Your task to perform on an android device: Open the Drupe app to add a new number, the contact's name, email address, or other information, and then save it.
Image 0: 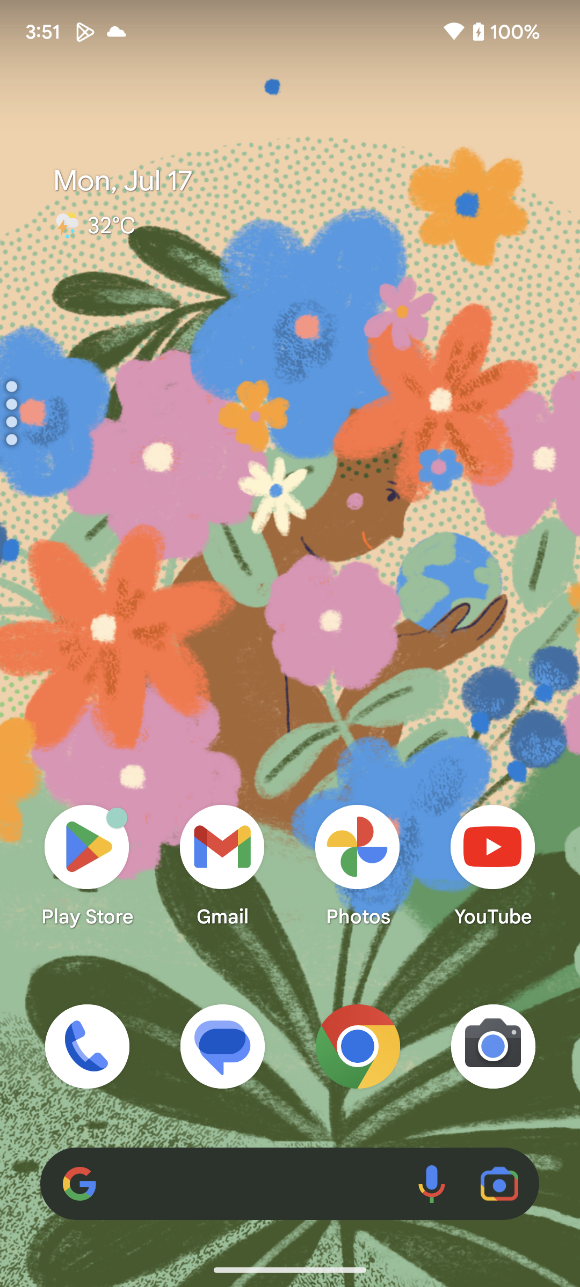
Open the drupe app.
Step 0: open app "drupe"
Image 1: 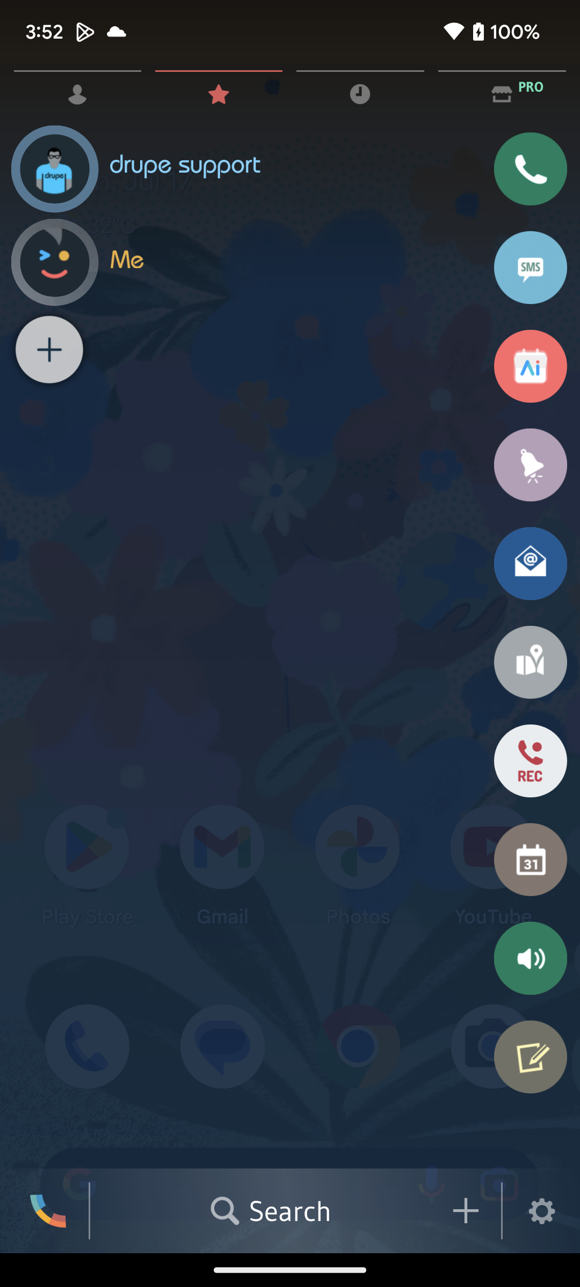
Click on the add icon on the bottom right corner of the screen.
Step 1: click (464, 1210)
Image 2: 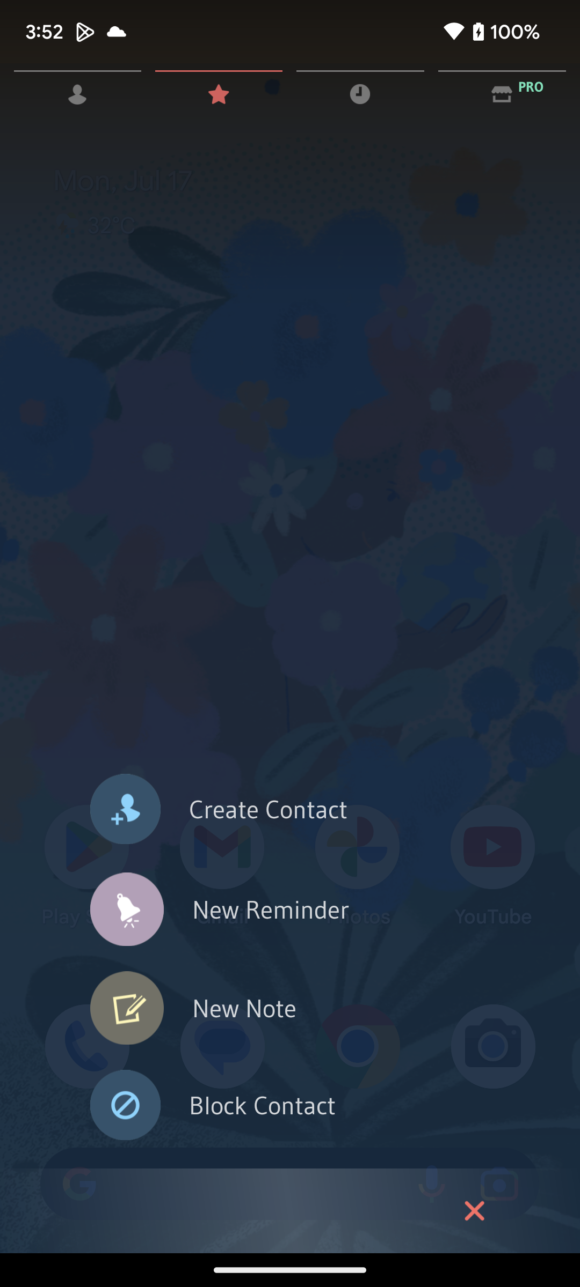
Click on the Create Contact option.
Step 2: click (123, 807)
Image 3: 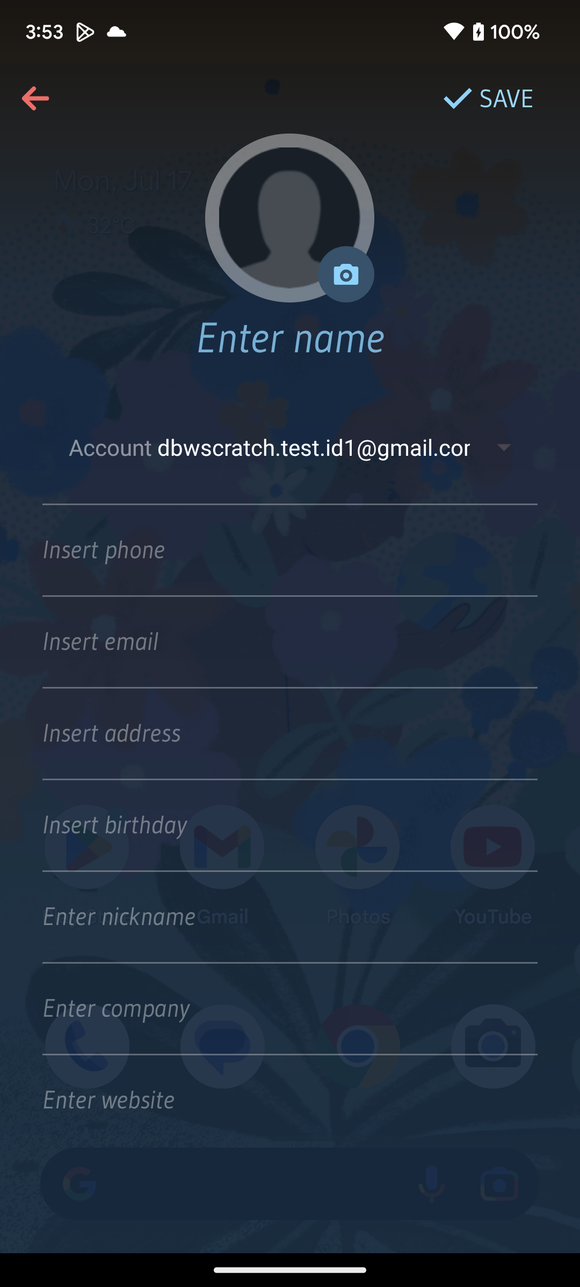
Click on the Enter name option at the top of the screen.
Step 3: click (290, 336)
Image 4: 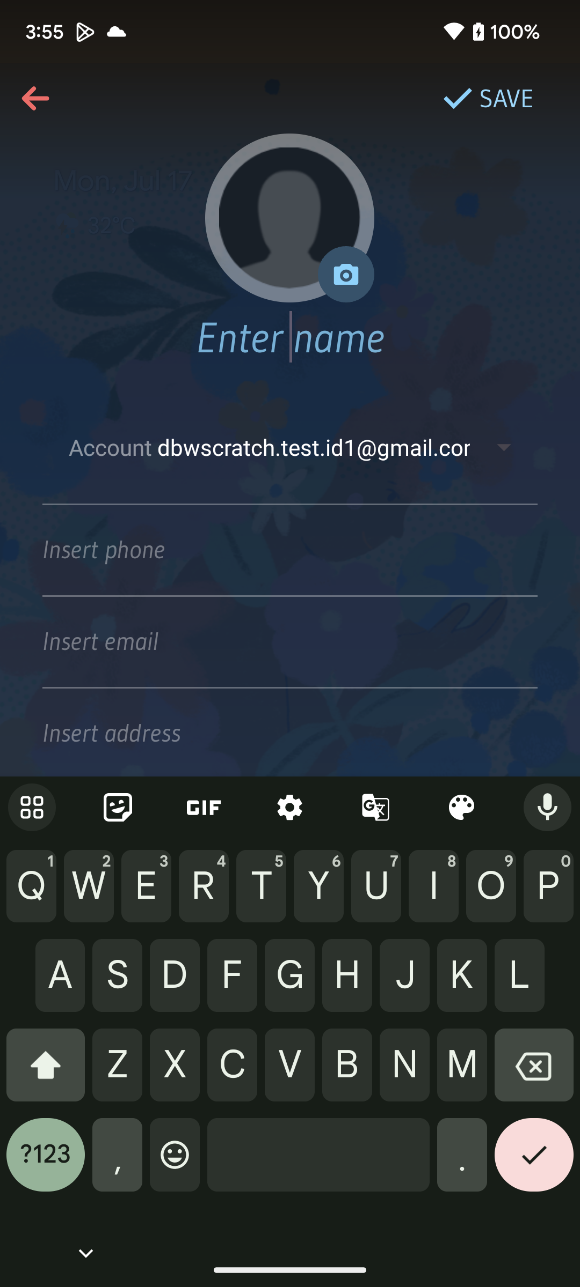
Type Rahul Sharma as the name.
Step 4: type "Rahul Sharma"
Image 5: 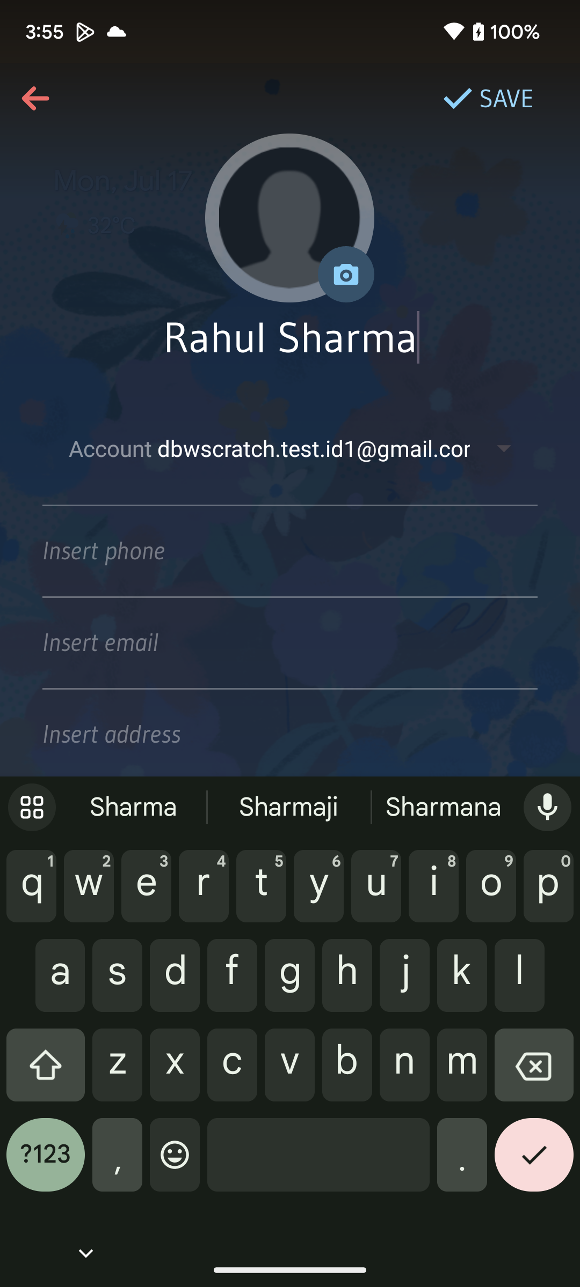
Click on the Insert phone option.
Step 5: click (269, 550)
Image 6: 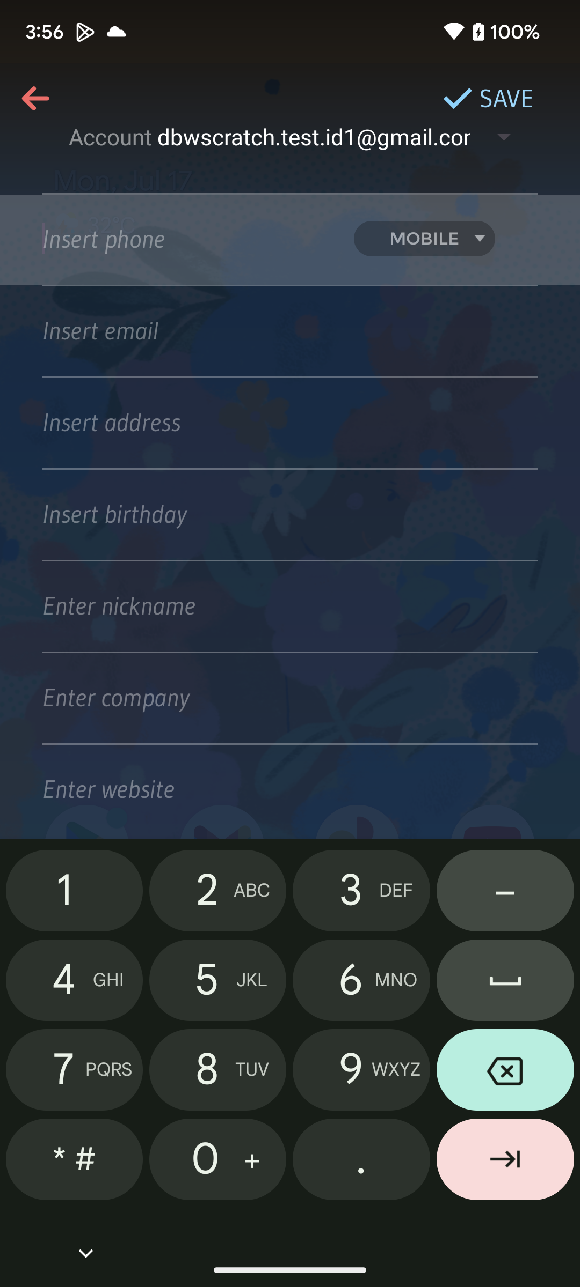
Type 1100223366 as the phone number.
Step 6: type "1100223366"
Image 7: 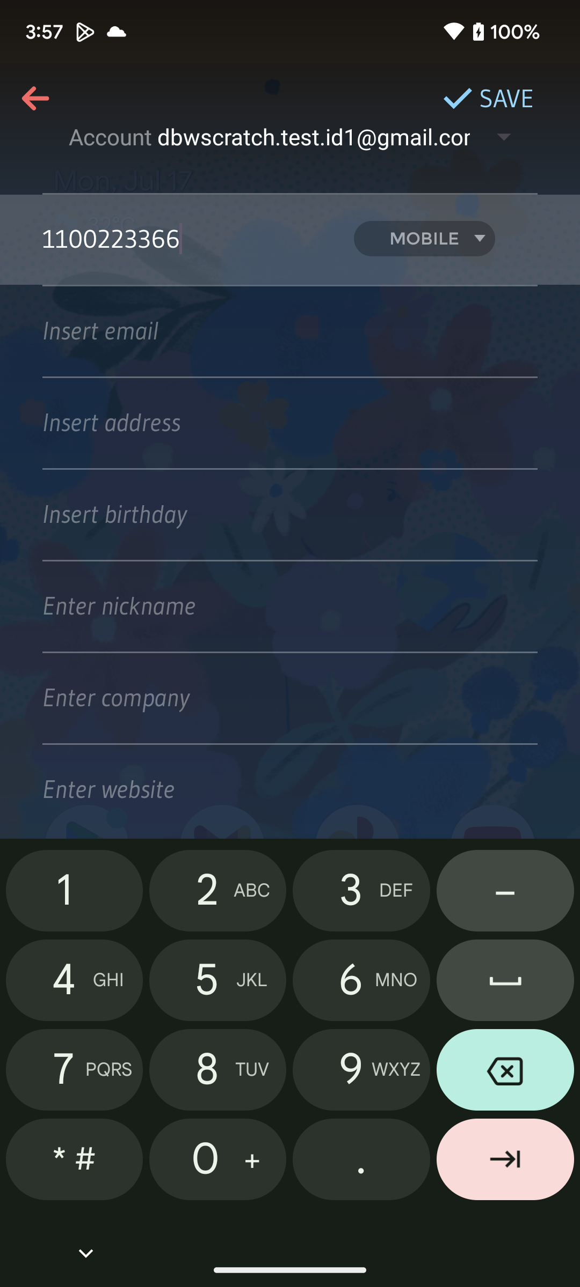
Click on the Arrow icon at the bottom right corner of the keypad.
Step 7: click (505, 1163)
Image 8: 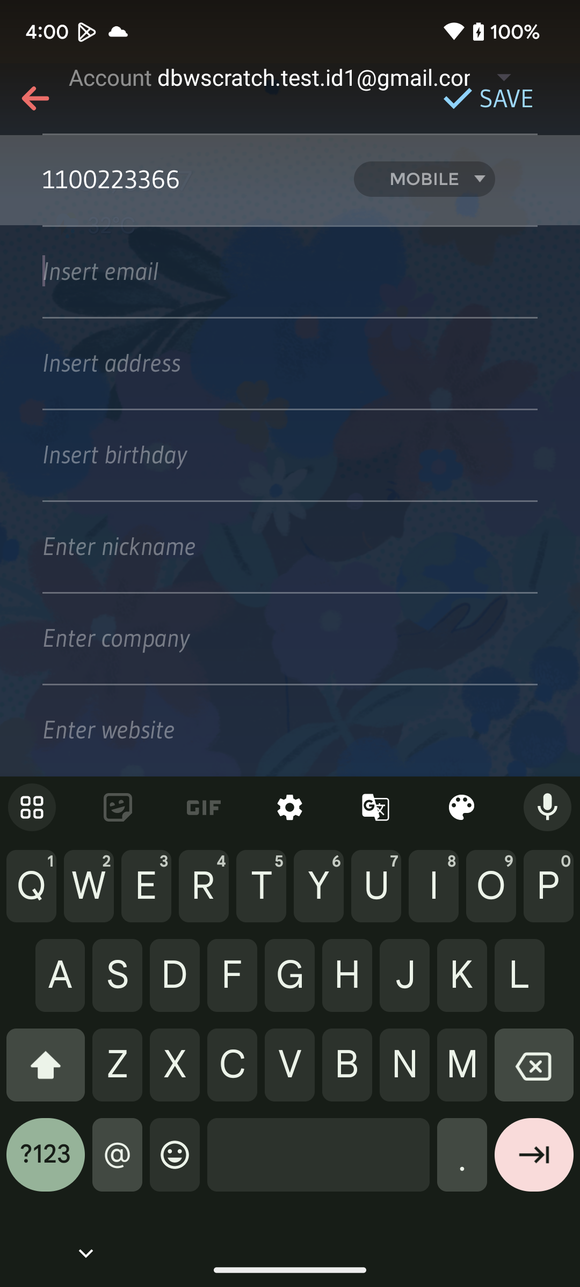
Type xyz@gmail.com as the email.
Step 8: type "xyz@gmail.com"
Image 9: 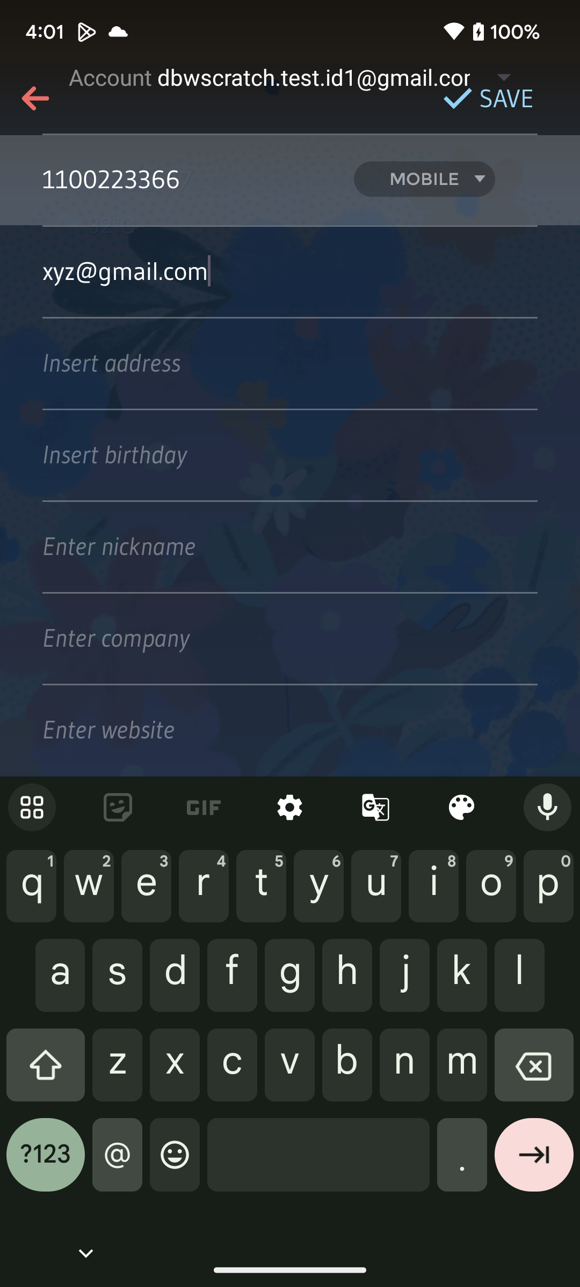
 Click on the Arrow icon on the bottom right corner of the keypad.
Step 9: click (534, 1163)
Image 10: 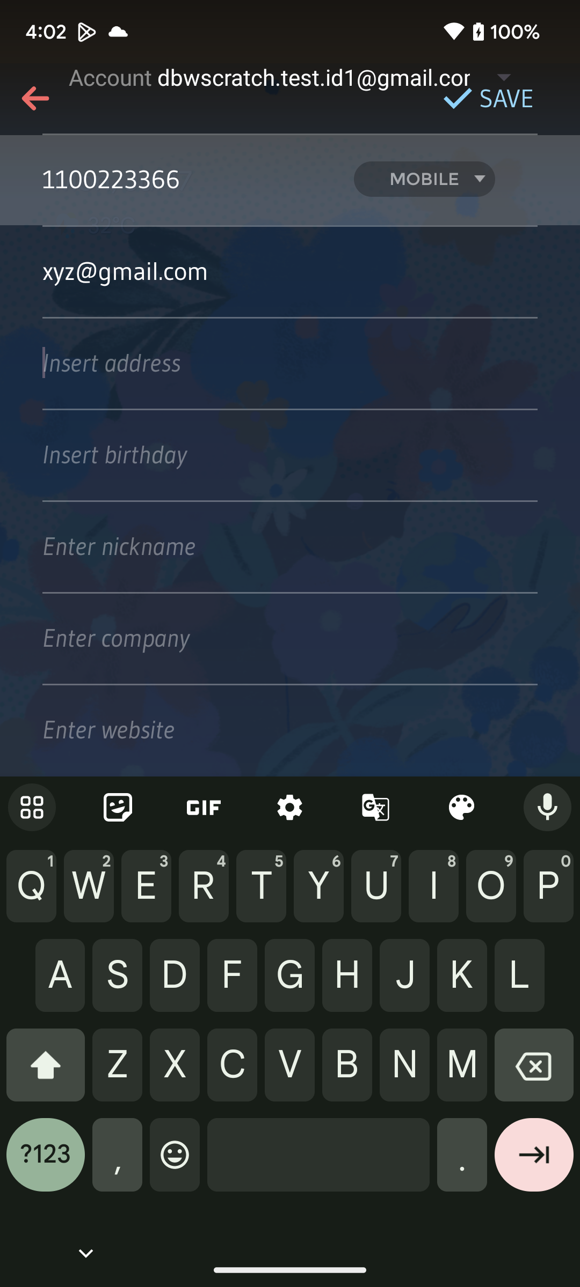
Type Flat No.- 000, pqrs apartments as the address.
Step 10: type "Flat No.- 000, pqrs apartments."
Image 11: 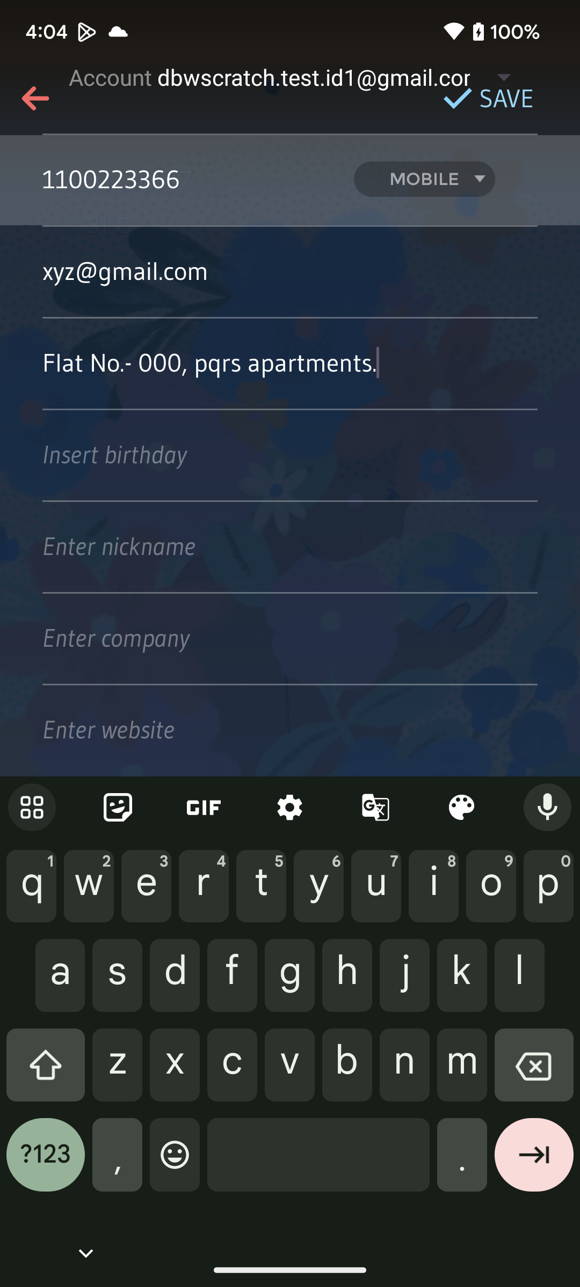
Click on the Arrow icon on the bottom right corner of the keypad.
Step 11: click (534, 1163)
Image 12: 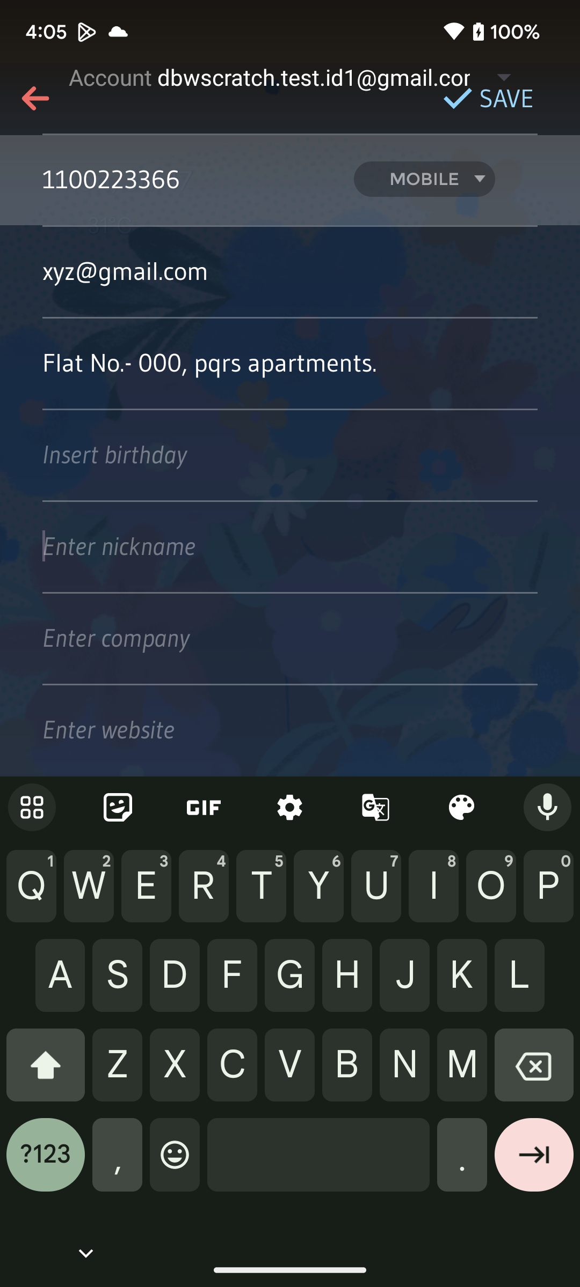
Click on the Arrow icon on the bottom right corner of the keypad.
Step 12: click (534, 1163)
Image 13: 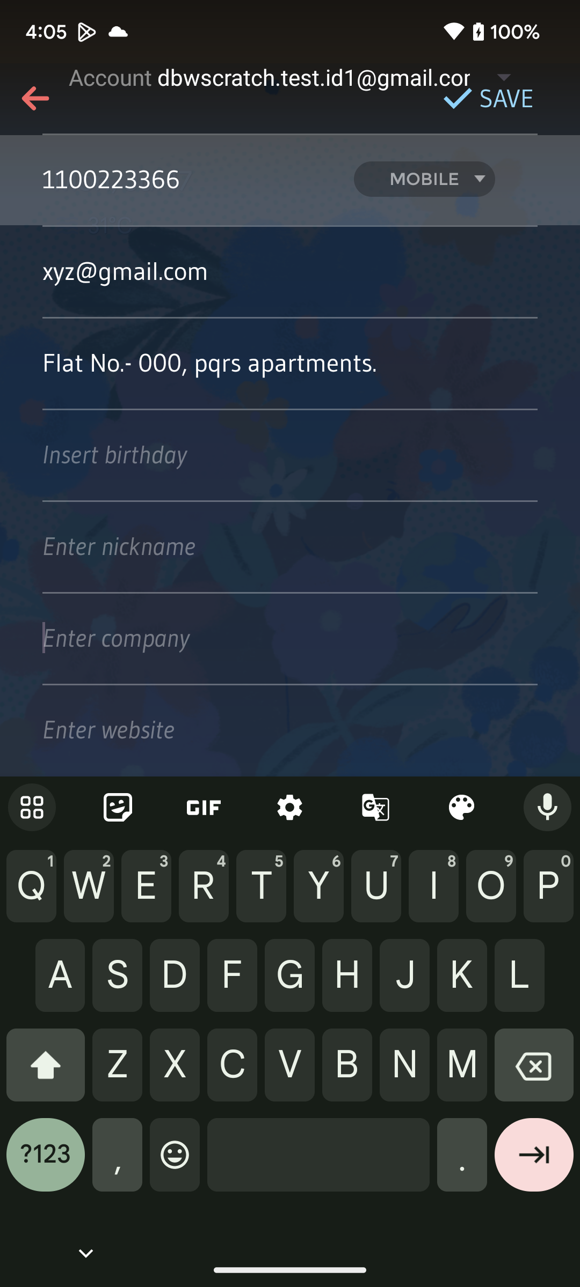
Type abcd as the company name.
Step 13: type "abcd"
Image 14: 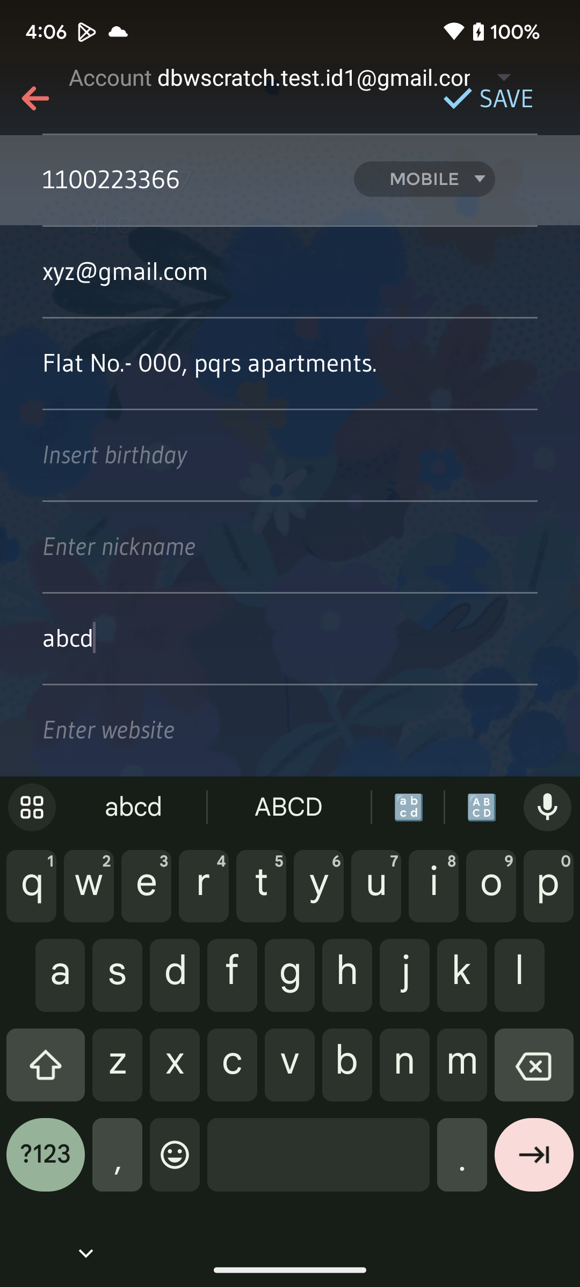
Click on the save option located at the top right corner of the screen.
Step 14: click (489, 98)